Your task to perform on an android device: Disable the SMS reminder settings in the Duolingo app
Image 0: 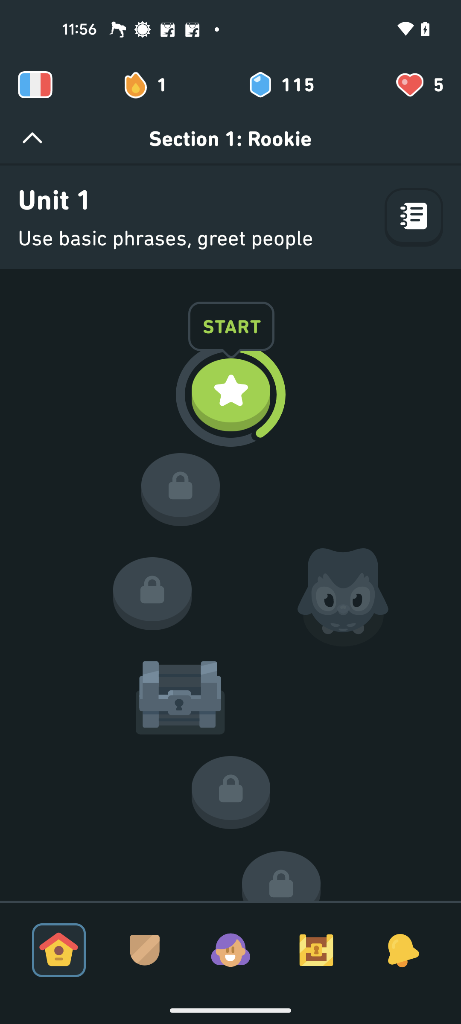
Go to the profile tab
Step 0: click (230, 950)
Image 1: 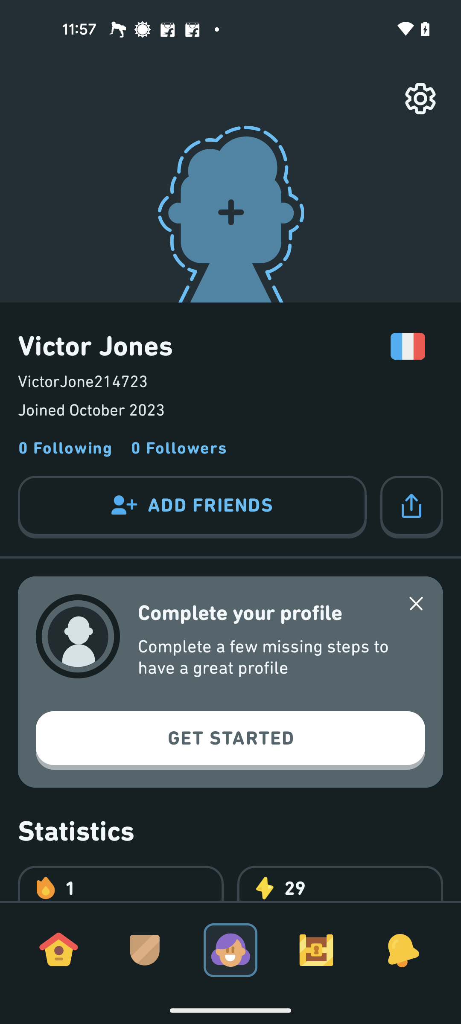
Click on the Settings icon at the top right corner of the screen
Step 1: click (419, 102)
Image 2: 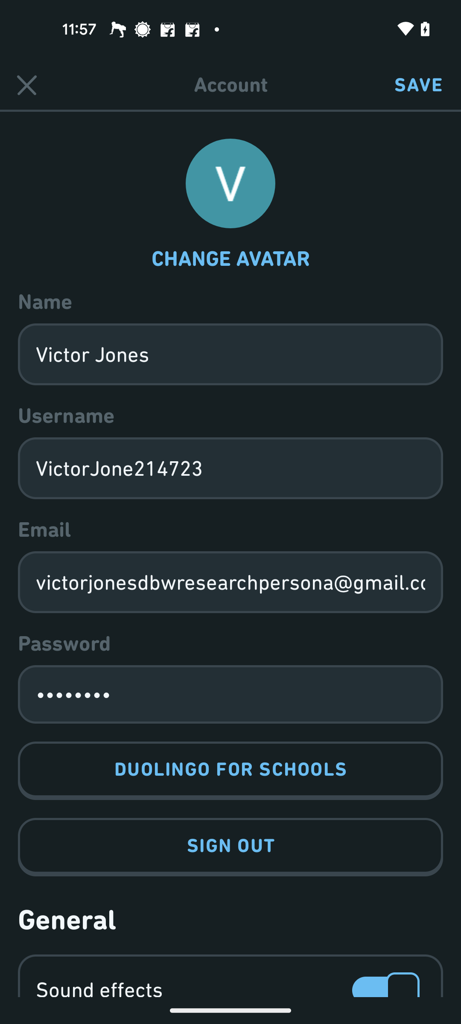
Scroll up for the SMS reminder settings
Step 2: scroll down
Image 3: 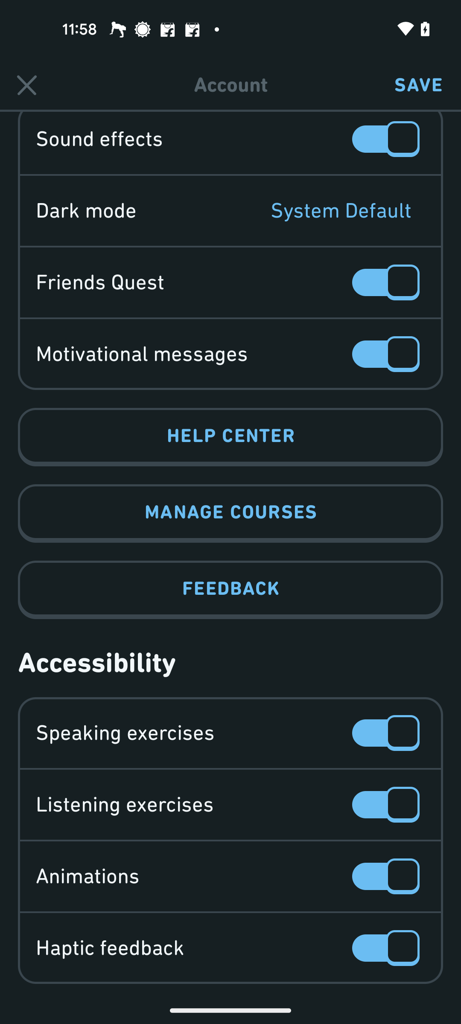
Scroll up for the SMS reminder settings
Step 3: scroll down
Image 4: 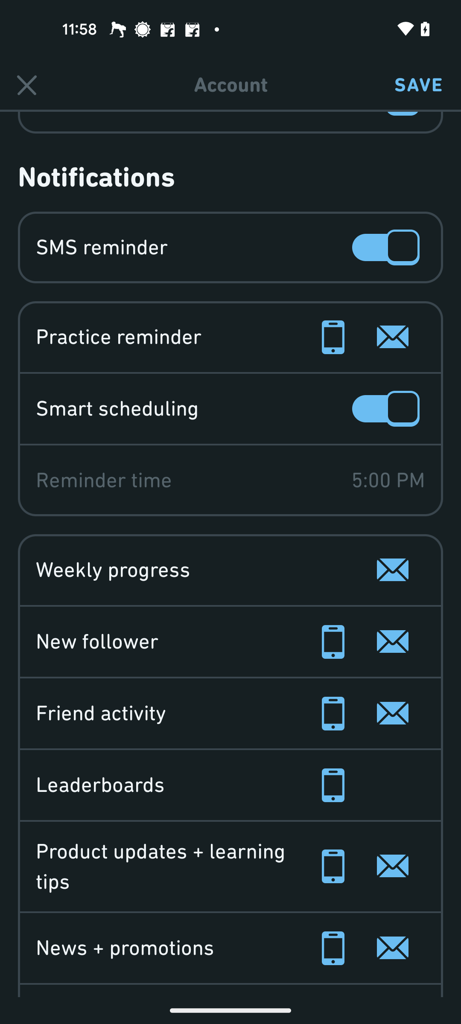
Click on the SMS reminder setting toggle button
Step 4: click (388, 247)
Image 5: 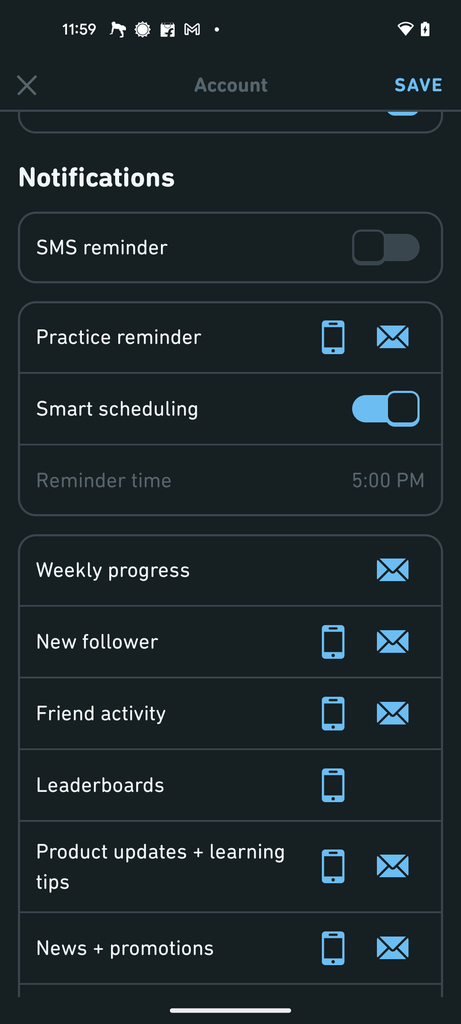
Click on the Save button
Step 5: click (418, 85)